Your task to perform on an android device:  I want to sign out of the account in the Duolingo app
Image 0: 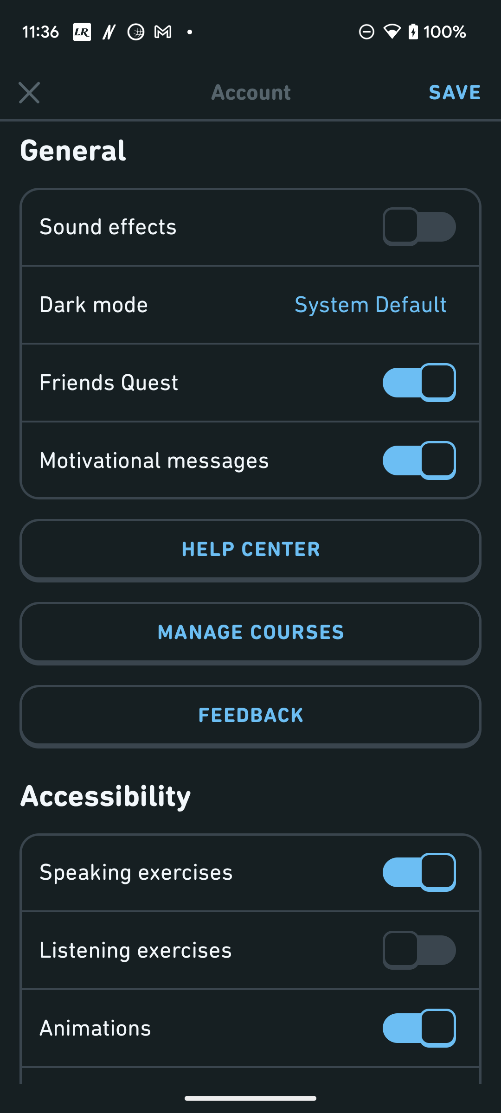
Scroll down to view the sign out option 
Step 0: scroll up
Image 1: 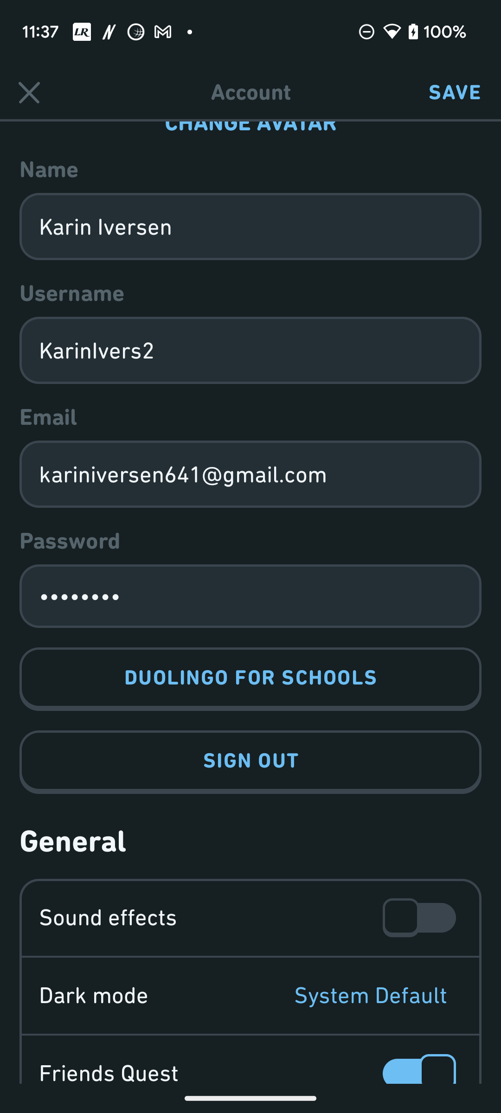
Click on the Sign out option 
Step 1: click (250, 762)